Your task to perform on an android device: Share my ride progress for Lal Qila with my friend Natalie Larson on the Maps app.
Image 0: 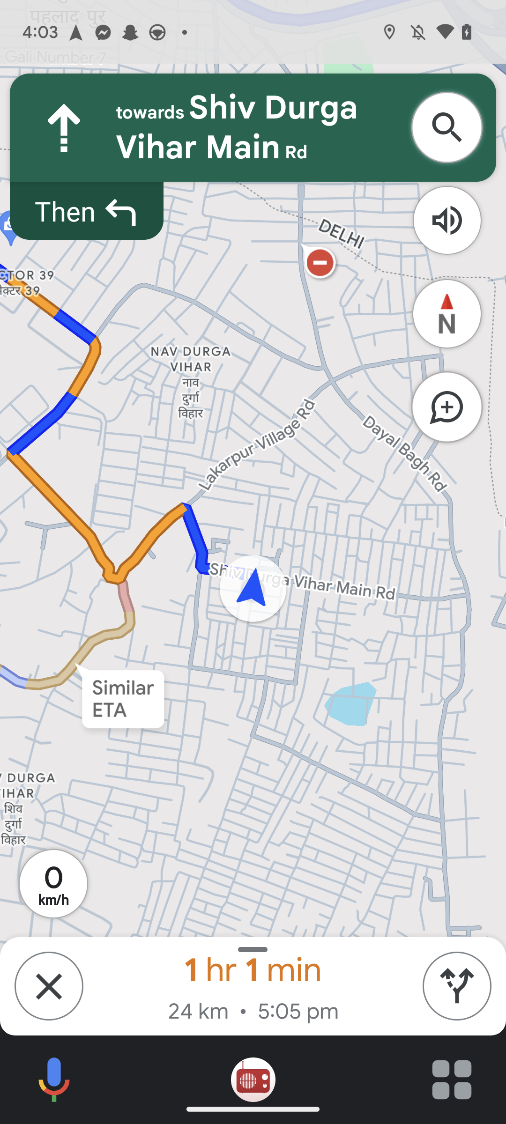
Scroll up the menu bar at the bottom.
Step 0: scroll down
Image 1: 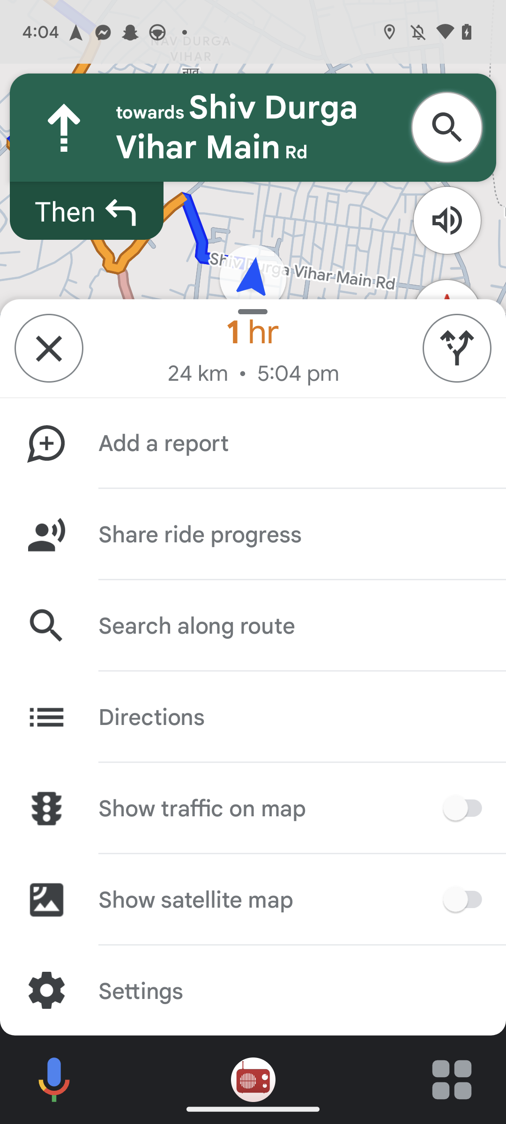
Click on the button Share ride progress.
Step 1: click (200, 535)
Image 2: 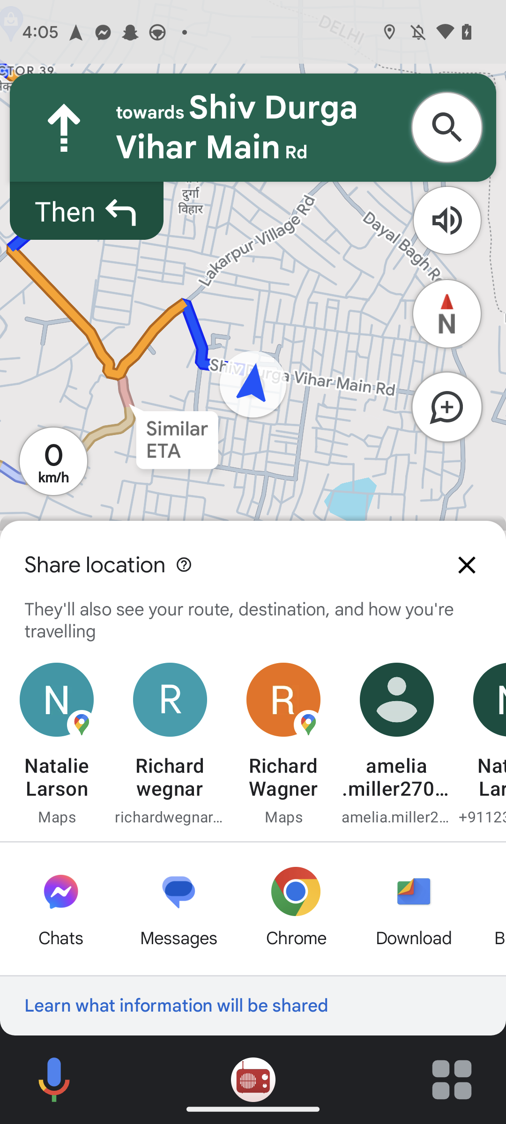
Click on the Natalie Larson tab.
Step 2: click (55, 717)
Image 3: 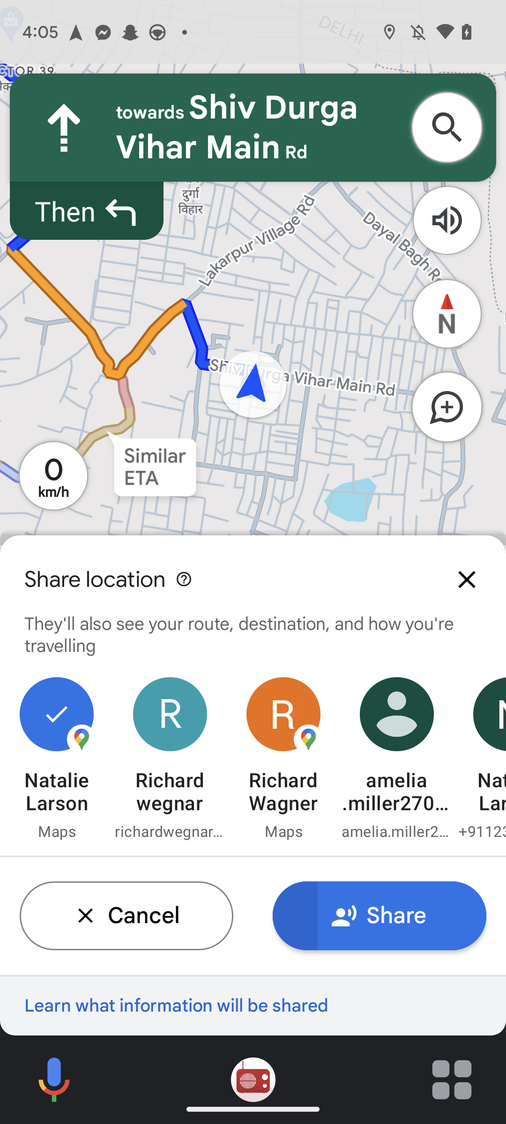
Click on the share button.
Step 3: click (399, 915)
Image 4: 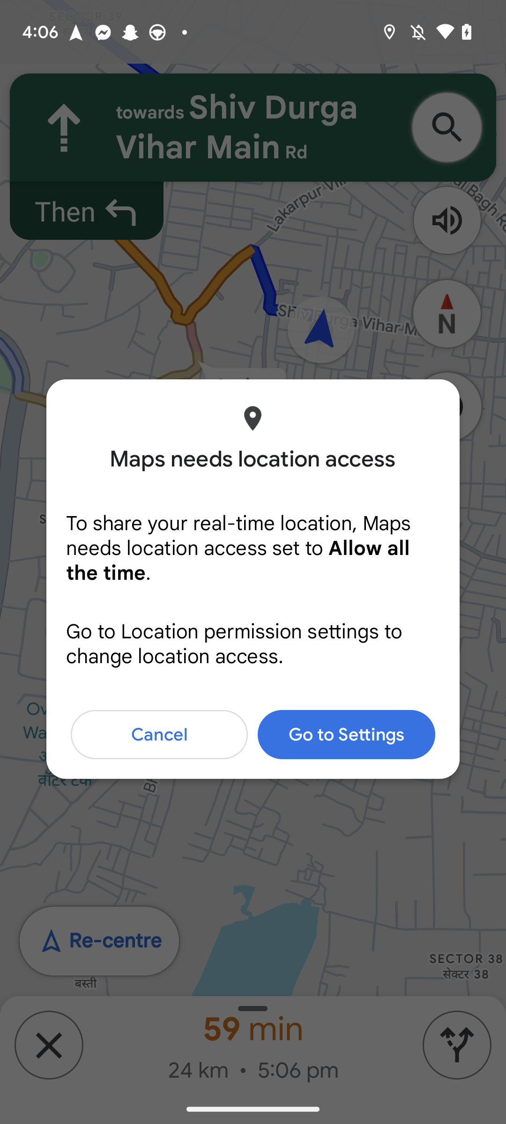
Click on the share button.
Step 4: wait
Image 5: 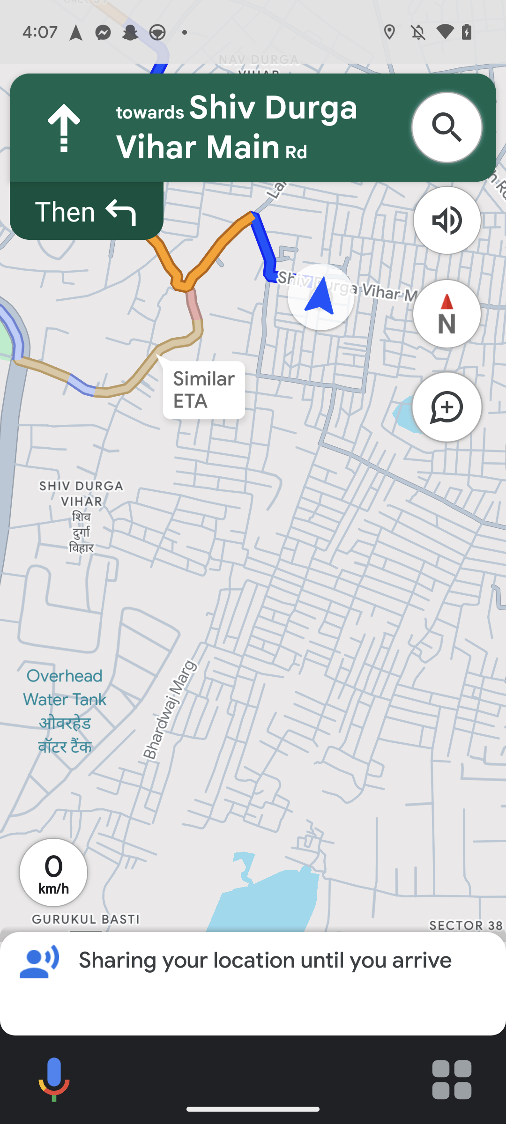
Click on the share button.
Step 5: wait